Your task to perform on an android device: I wish to purchase new olympikus shoes on eBay. Using the Ebay app, search for olympikus shoes.
Image 0: 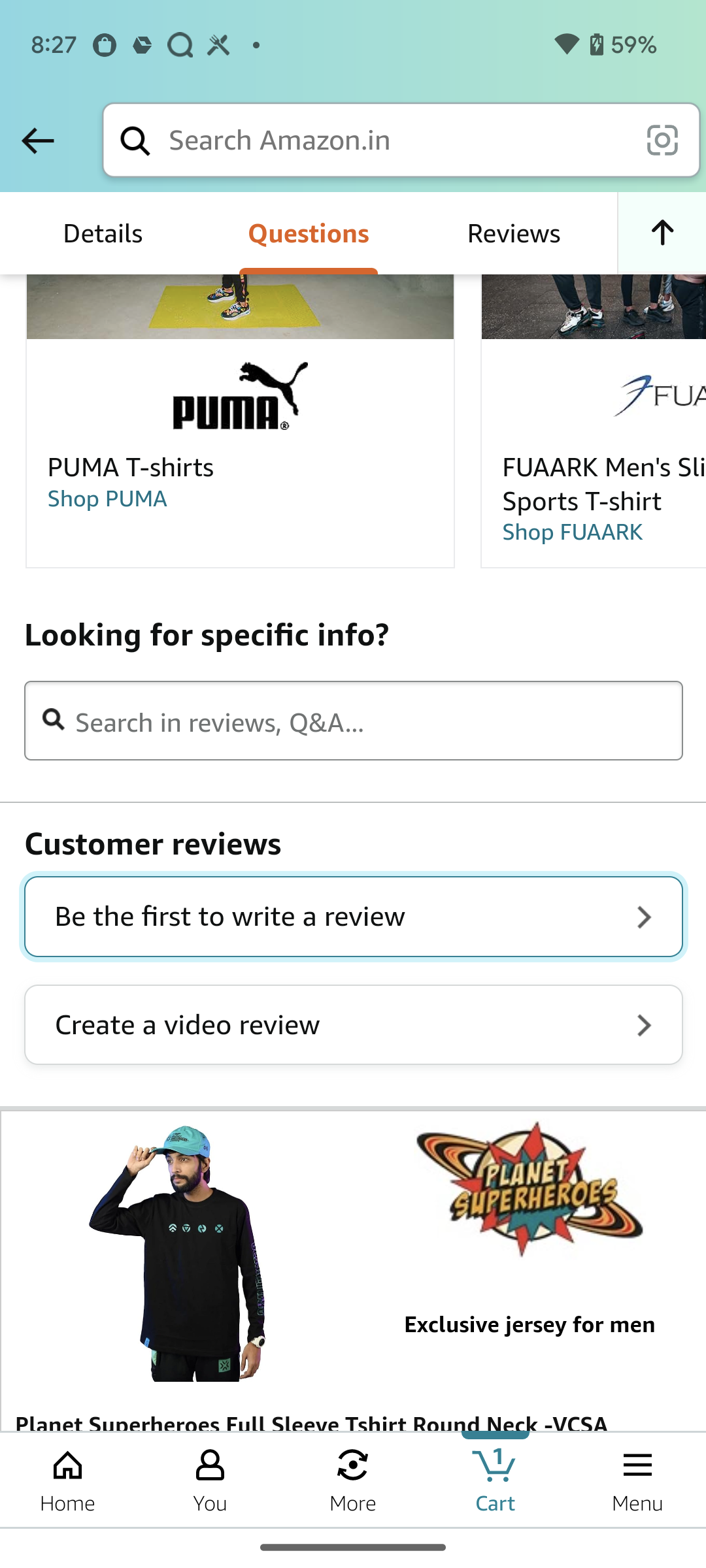
Open eBay app
Step 0: open app "eBay"
Image 1: 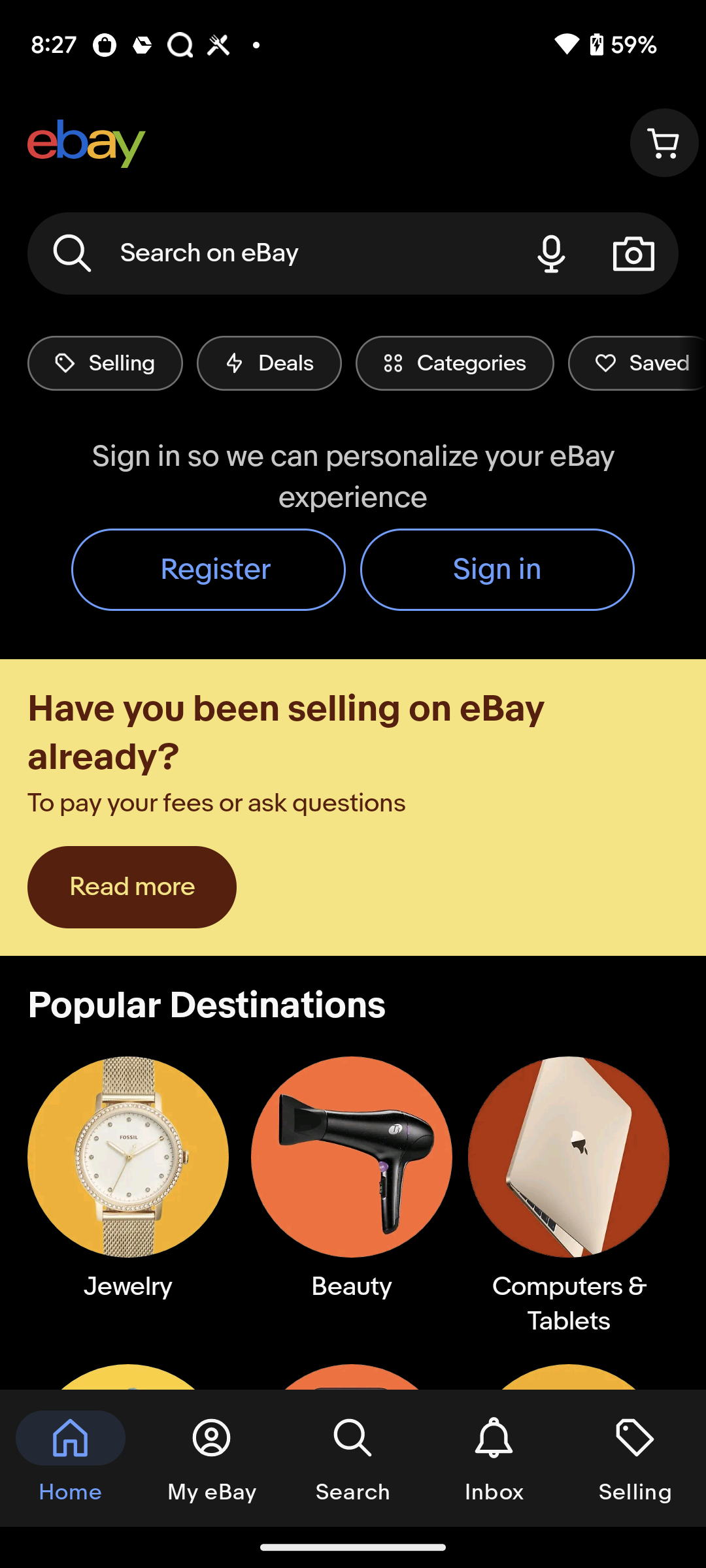
Click on the search bar at the top of the screen
Step 1: click (270, 253)
Image 2: 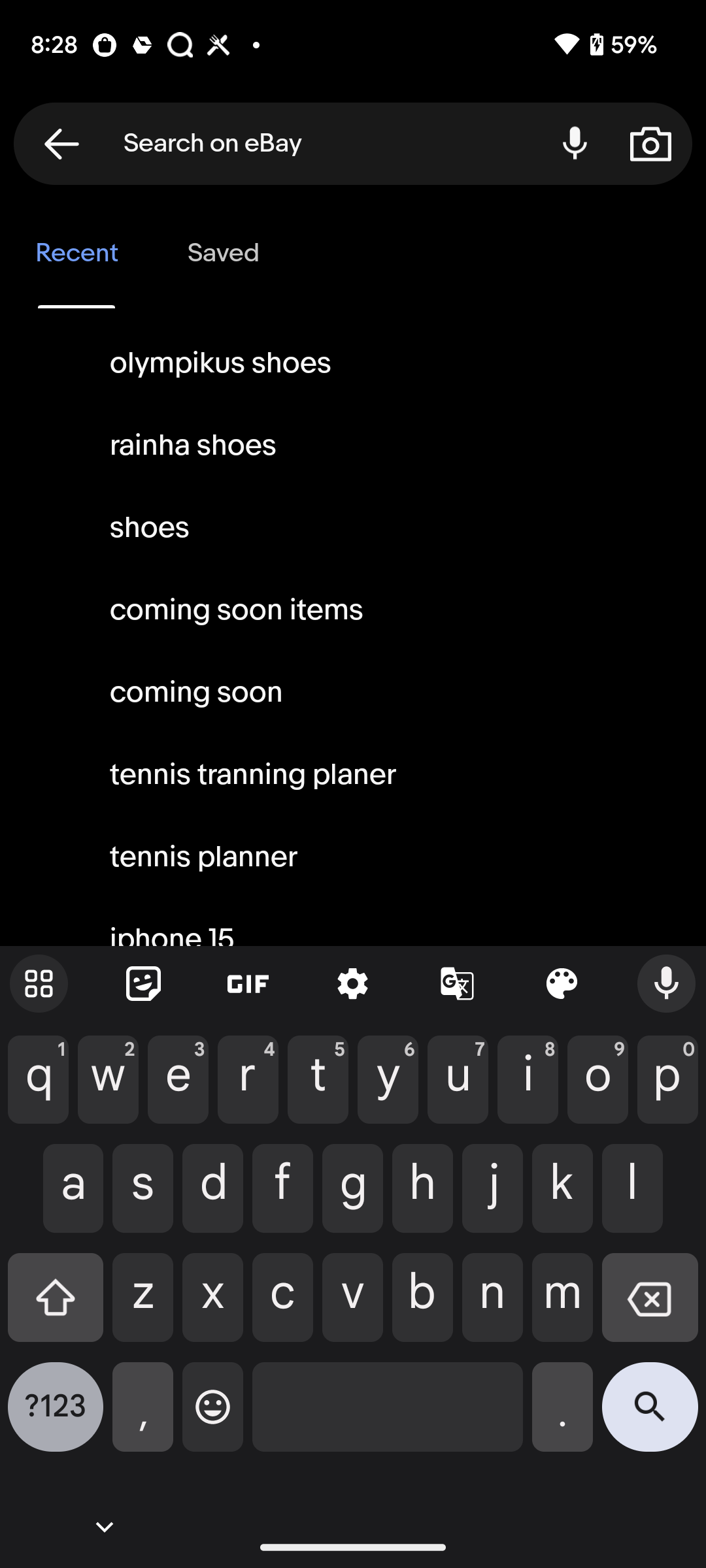
Search for olympikus shoes
Step 2: type "olympikus shoes"
Image 3: 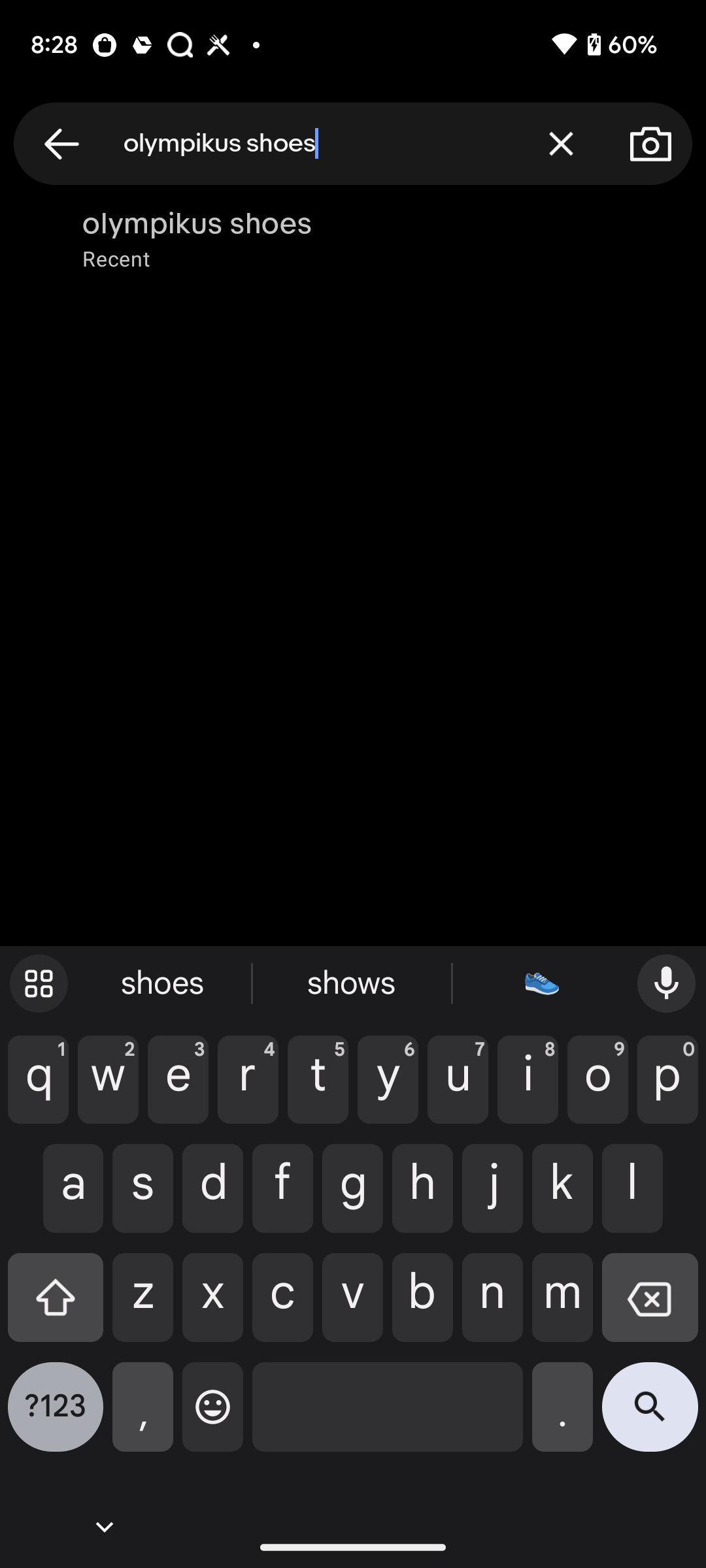
Click on the search icon at the bottom right corner of the screen
Step 3: click (650, 1417)